Your task to perform on an android device: Open H&M app & search for Sneakers in 7 size
Image 0: 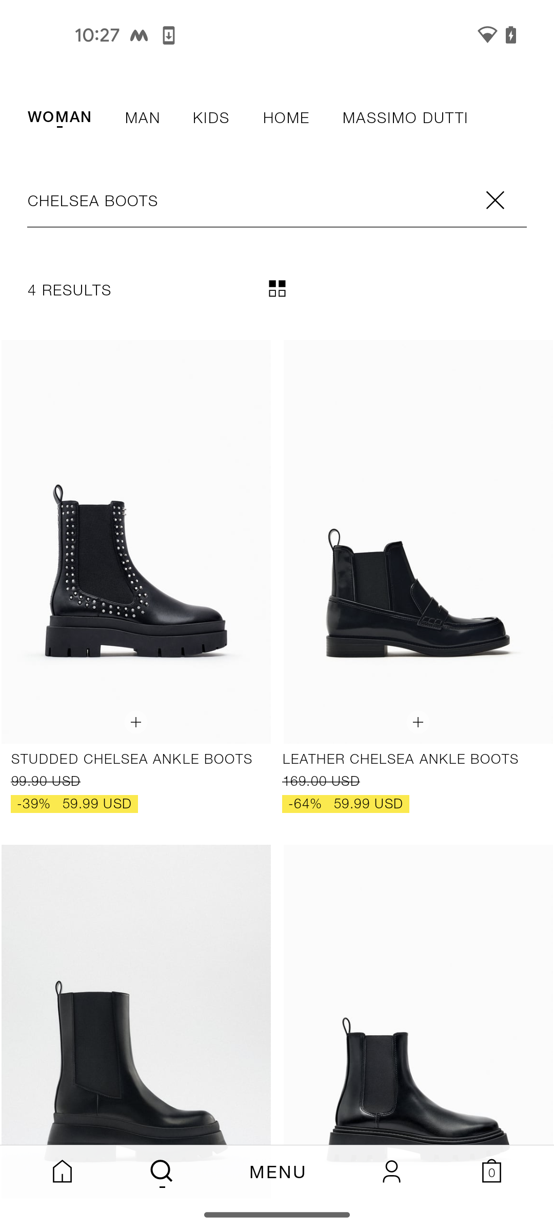
open H&M app
Step 0: open app "H&M"
Image 1: 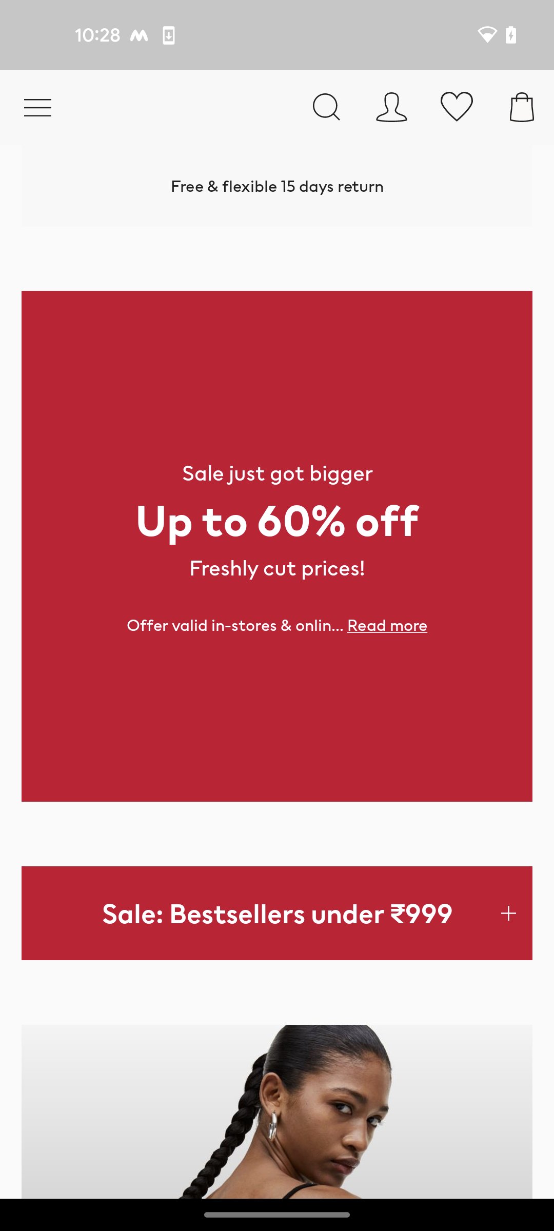
click on the search icon at the top of the screen
Step 1: click (327, 106)
Image 2: 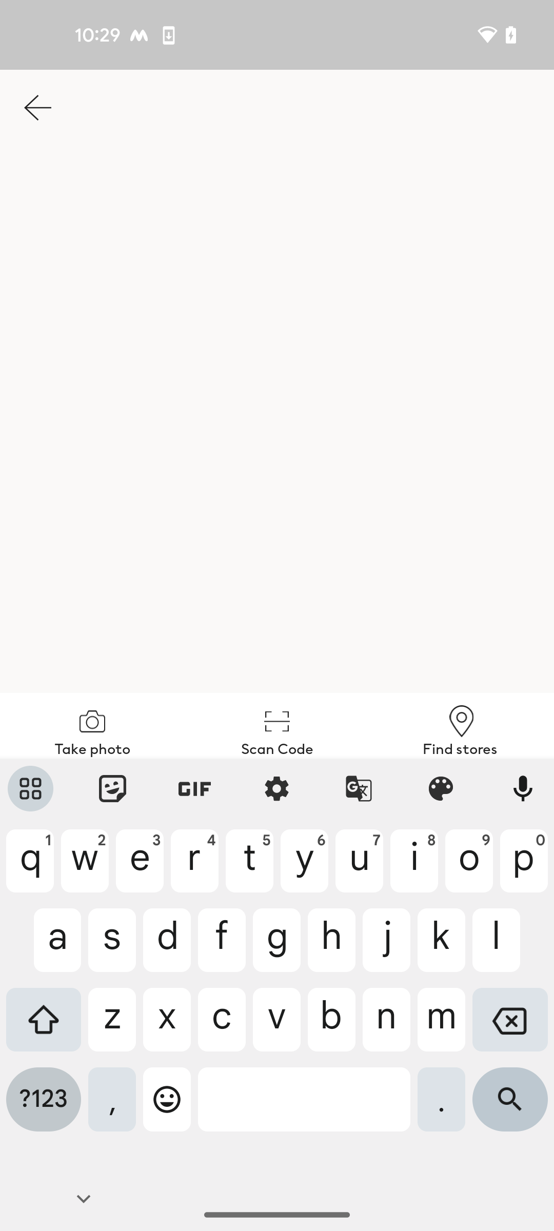
enter the product name Sneakers
Step 2: type "Sneakers"
Image 3: 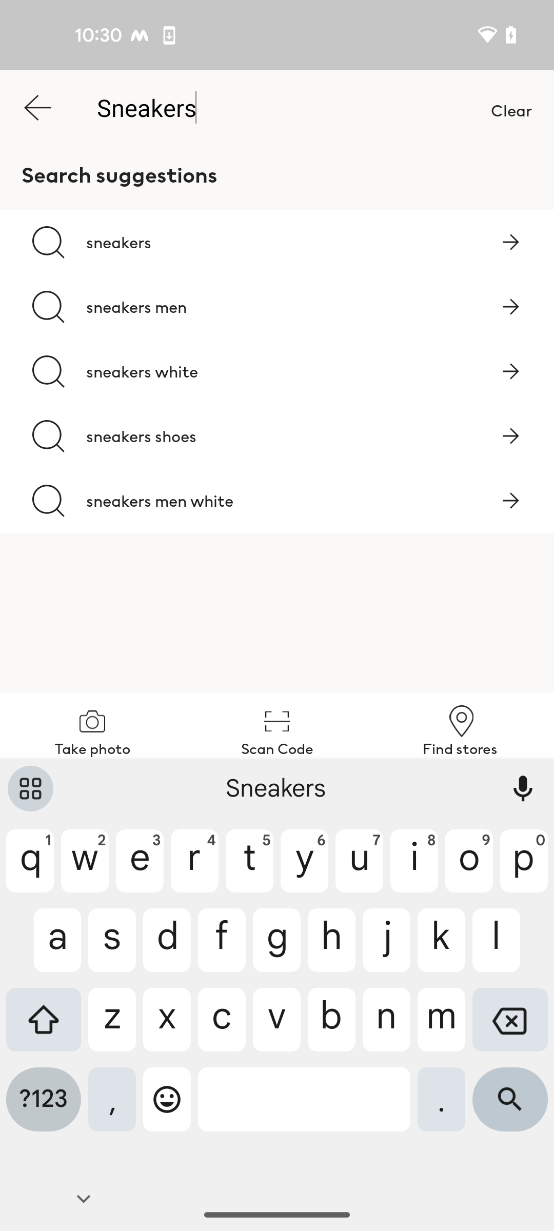
click on the search icon at the bottom right corner of the screen
Step 3: click (510, 1107)
Image 4: 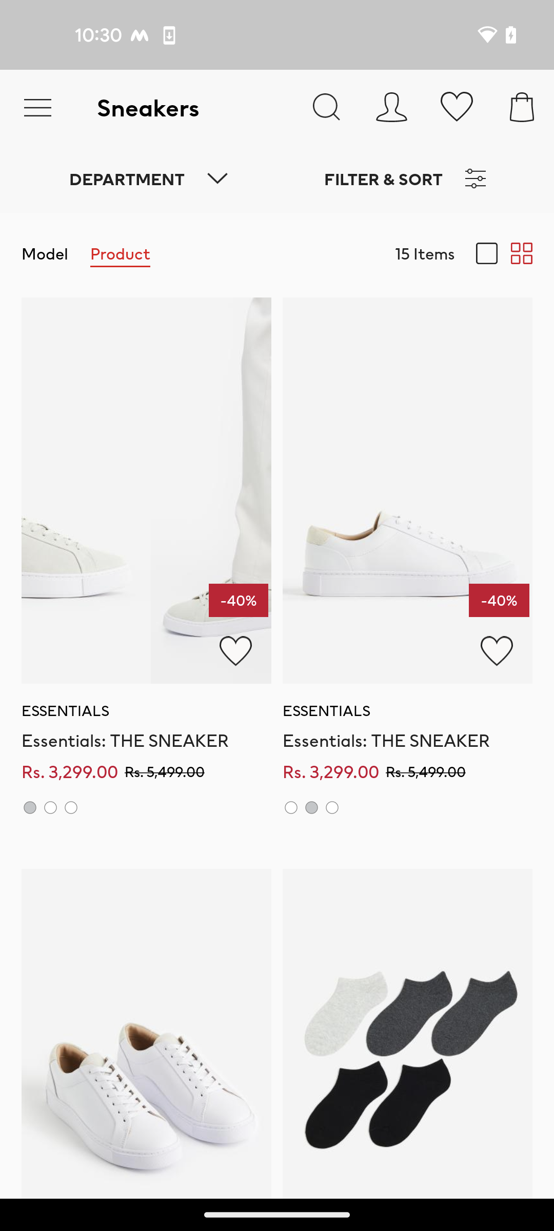
click on the Filter & Sort option at the top right side of the screen
Step 4: click (472, 187)
Image 5: 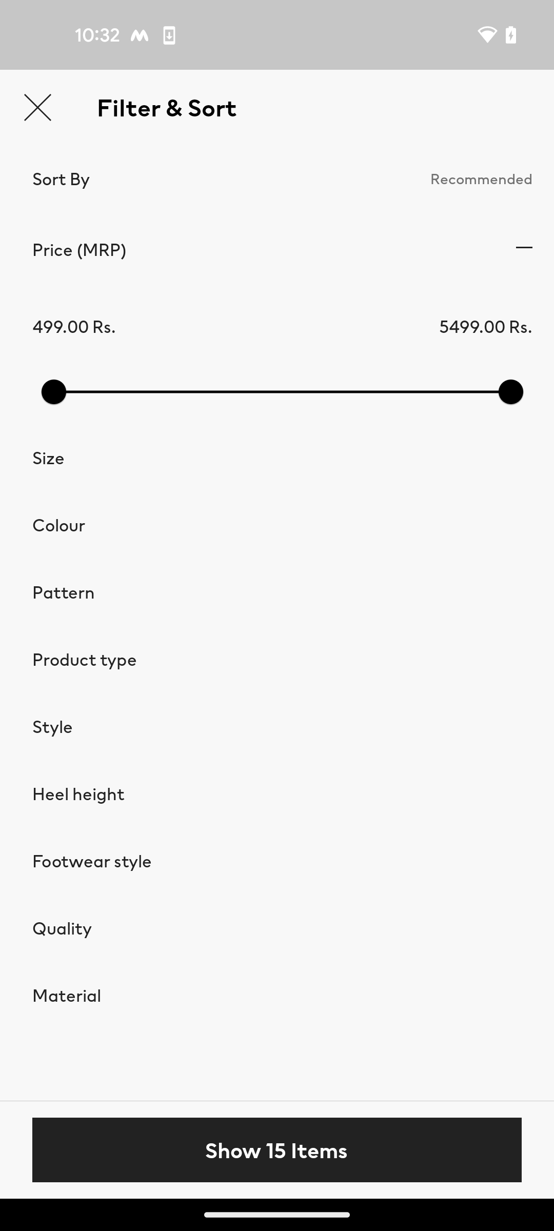
click on the size option
Step 5: click (48, 458)
Image 6: 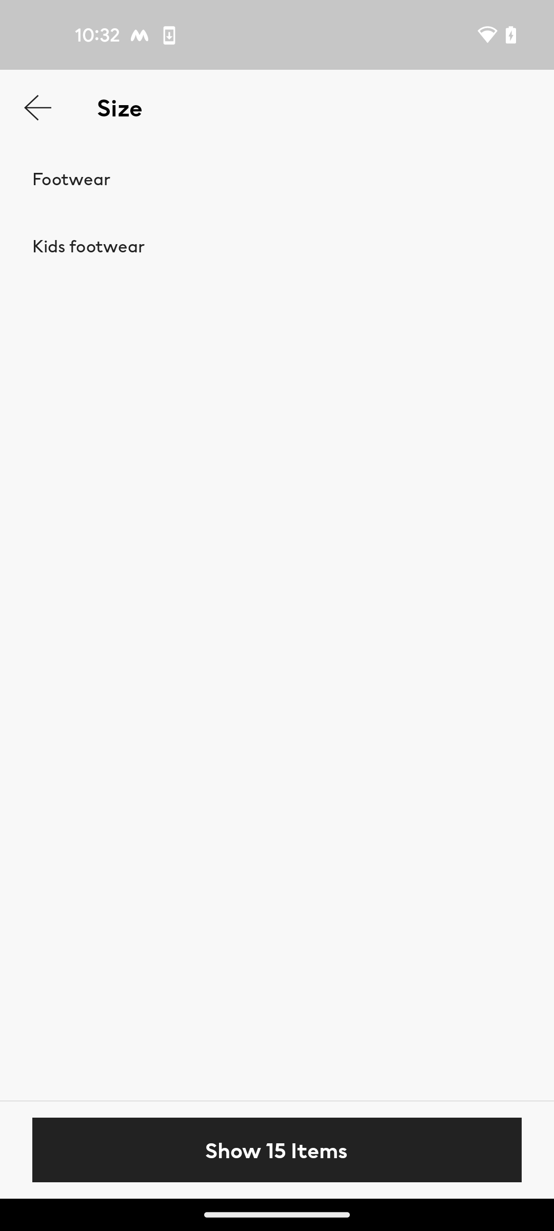
click on the Footwear option
Step 6: click (71, 178)
Image 8: 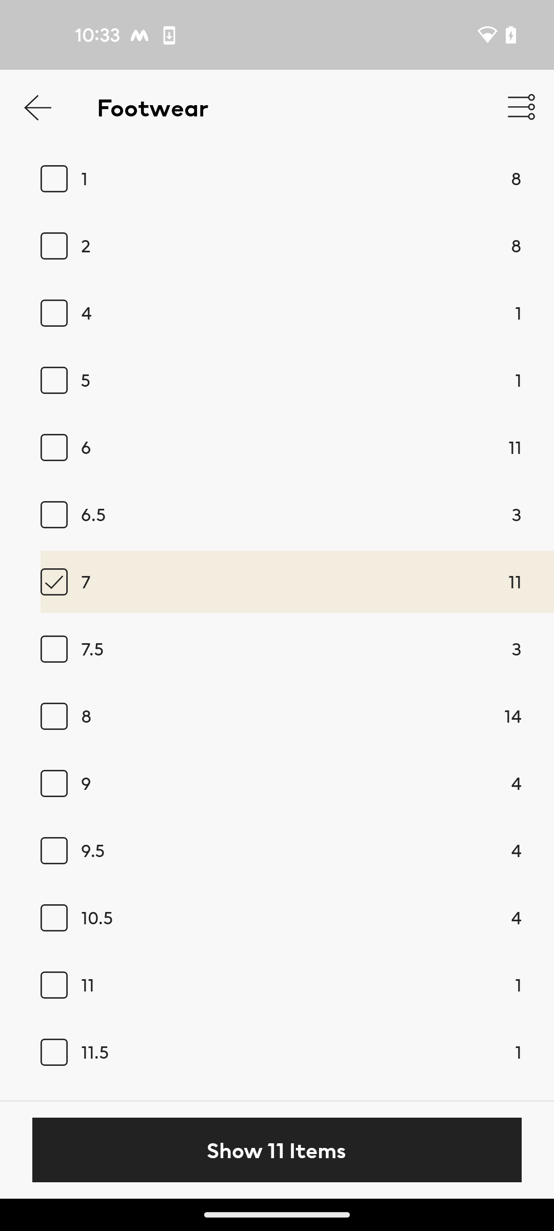
click on the Show items button at the bottom of the screen
Step 8: click (276, 1150)